Your task to perform on an android device:  I am looking for a new smart phone for me, so browse for the "iPhone 15 Pro Max (256GB) in Blue Titanium" on the eBay app.
Image 0: 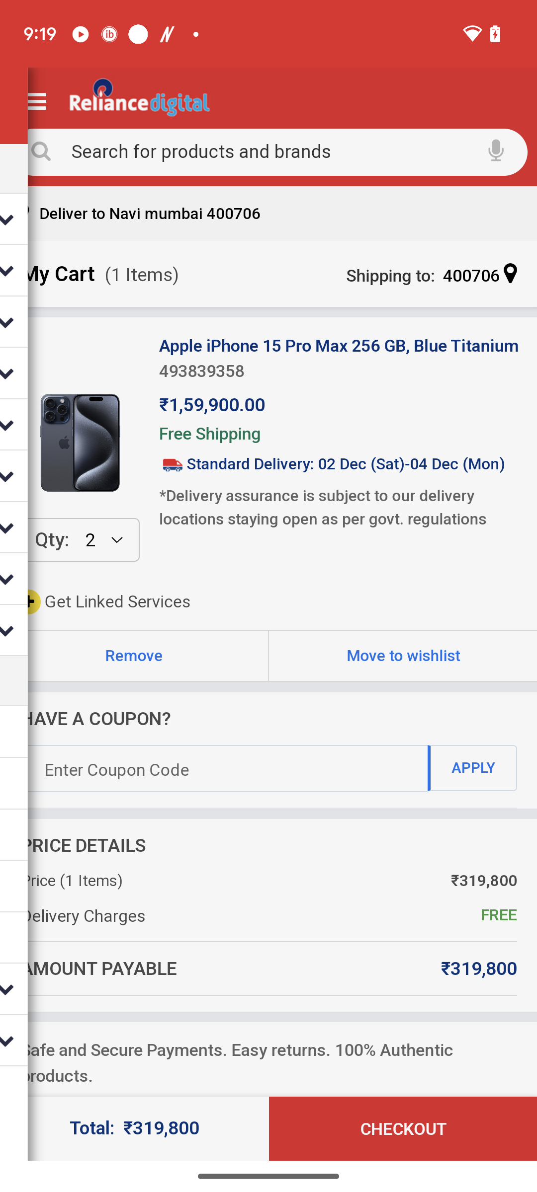
Open the eBay app.
Step 0: open app "eBay"
Image 1: 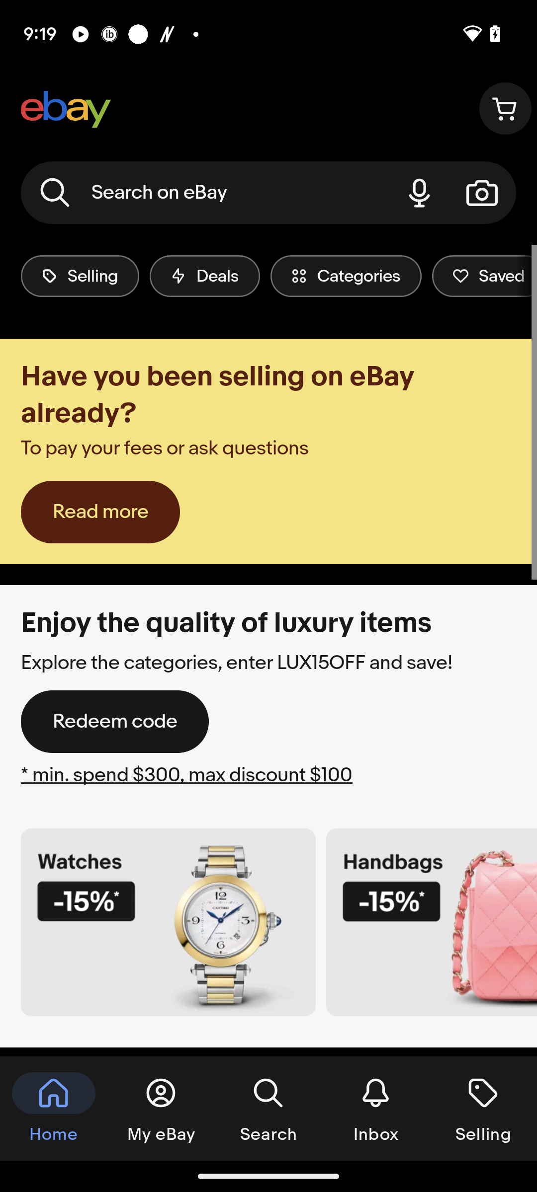
Click on the search box.
Step 1: click (205, 193)
Image 2: 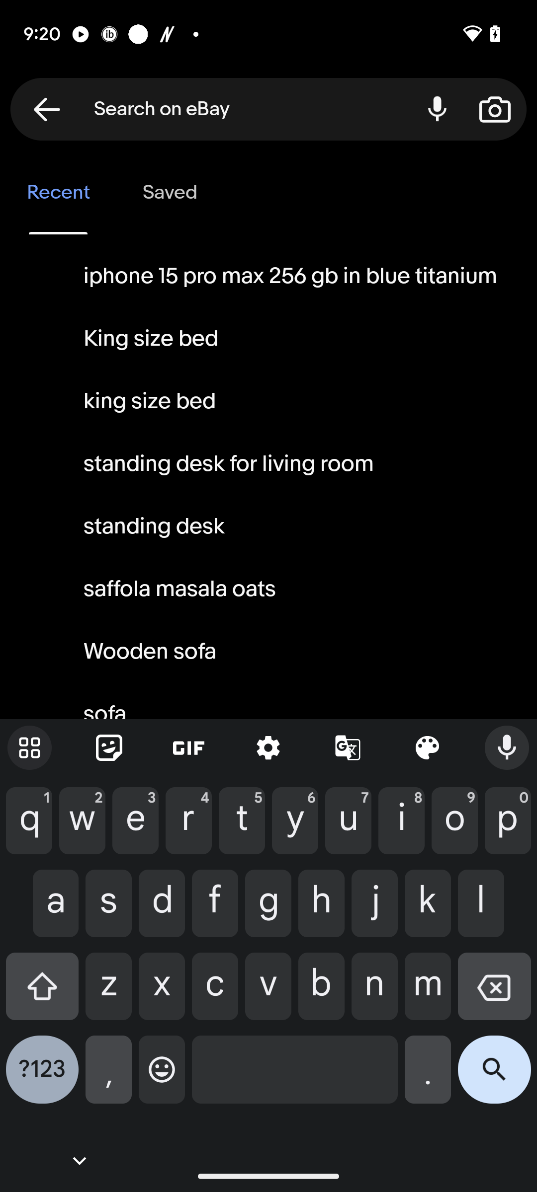
Type "iPhone 15 Pro Max (256GB) in Blue Titanium" in the search box.
Step 2: type "iPhone 15 Pro Max (256GB) in Blue Titanium"
Image 3: 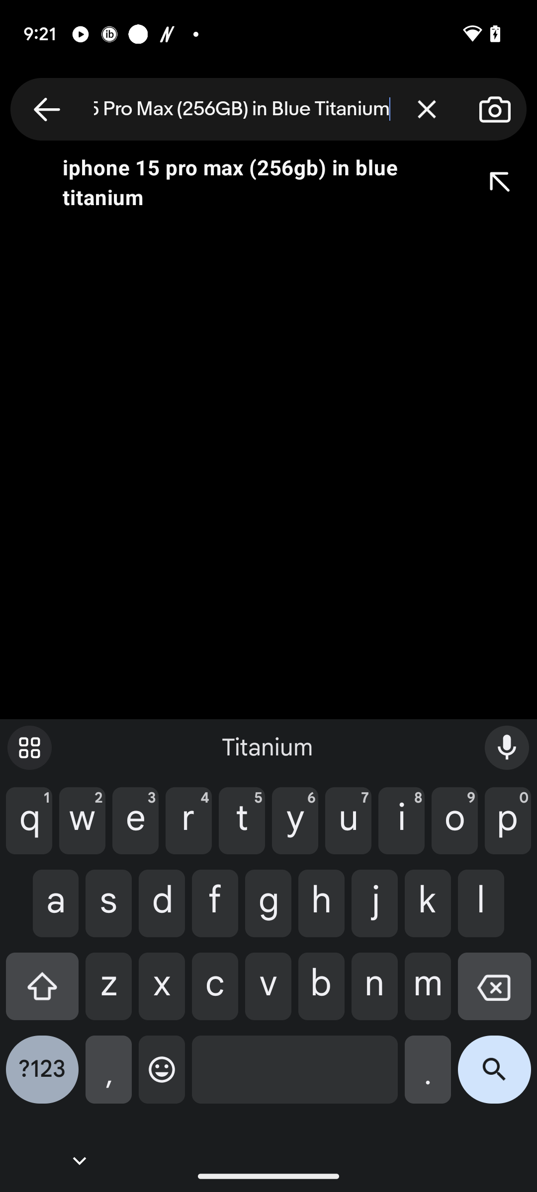
Click on the search icon at the bottom right corner of the keyboard.
Step 3: click (494, 1077)